Your task to perform on an android device: View the details, such as price and product description, of the "stand desk adjustable foldable of the black color" on the Temu app.
Image 0: 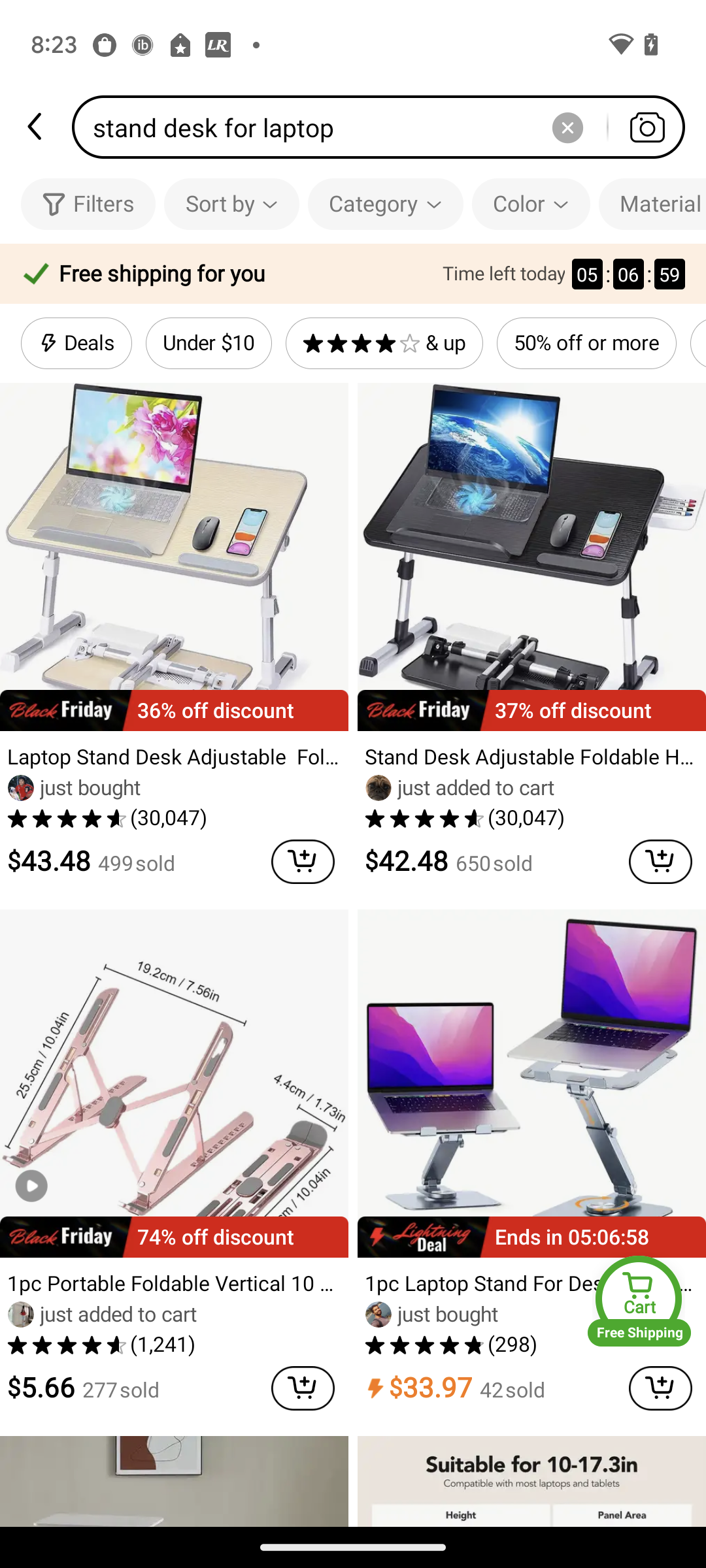
Click on the image of the black color Stand adjustable Foldable desk on the right side in the first row.
Step 0: click (531, 639)
Image 1: 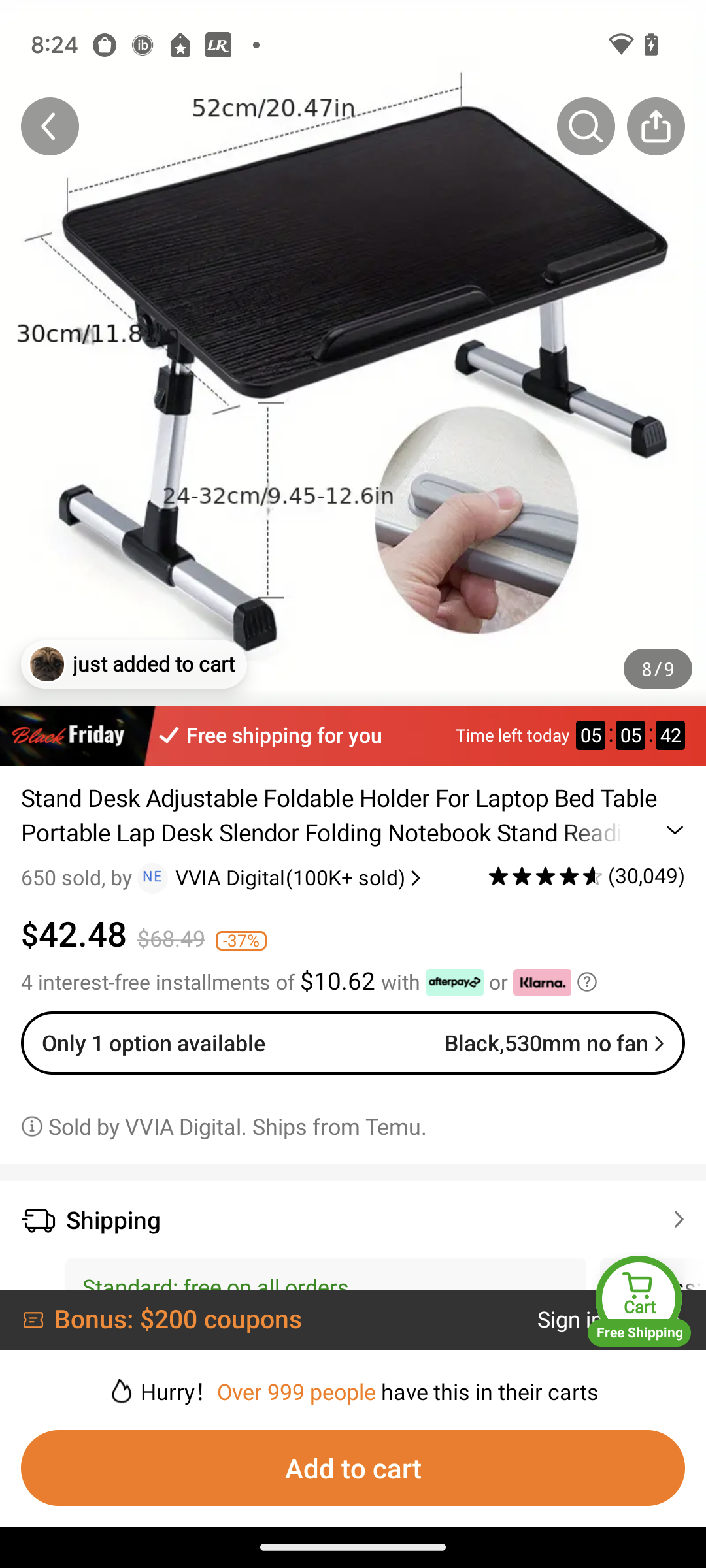
Scroll up
Step 1: scroll down
Image 2: 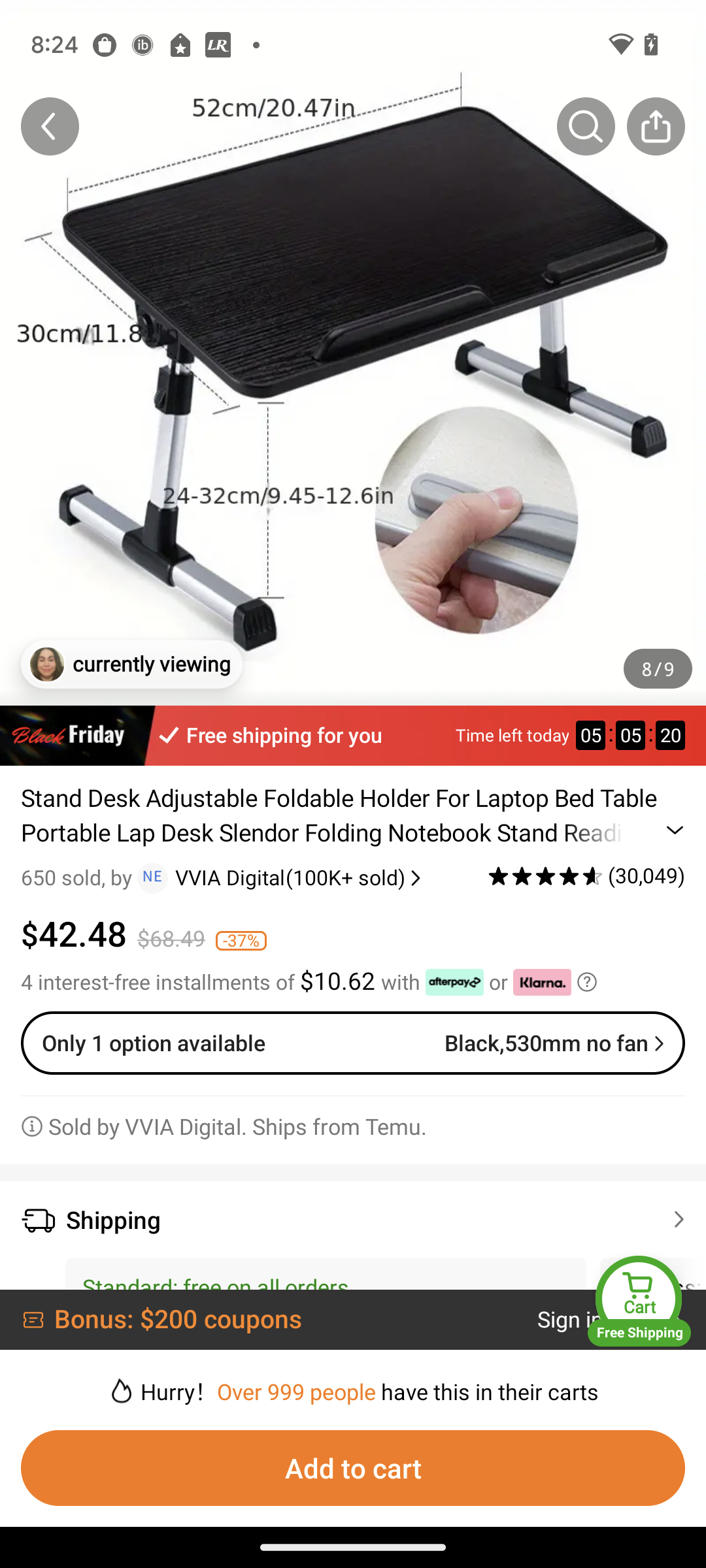
Scroll up
Step 2: scroll down
Image 3: 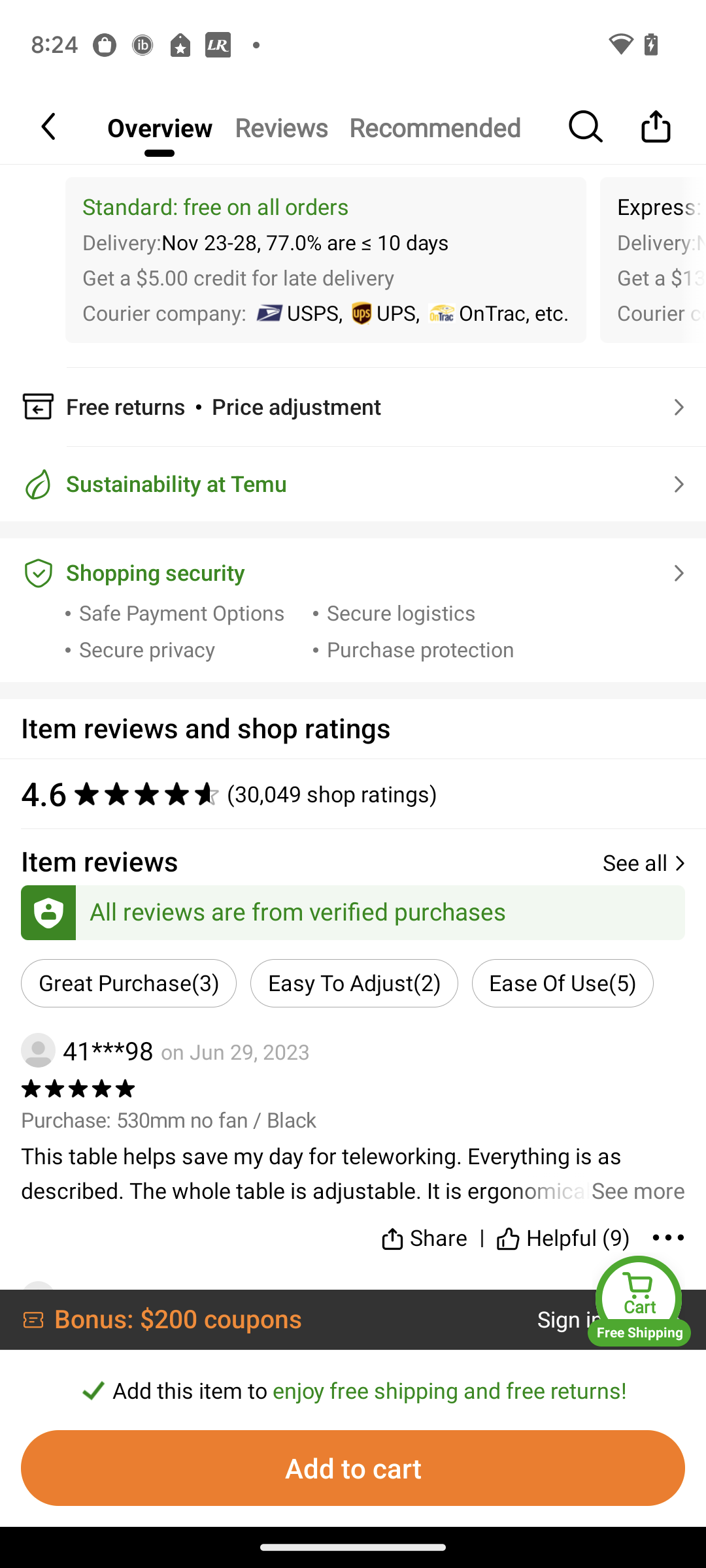
Scroll up
Step 3: scroll down
Image 4: 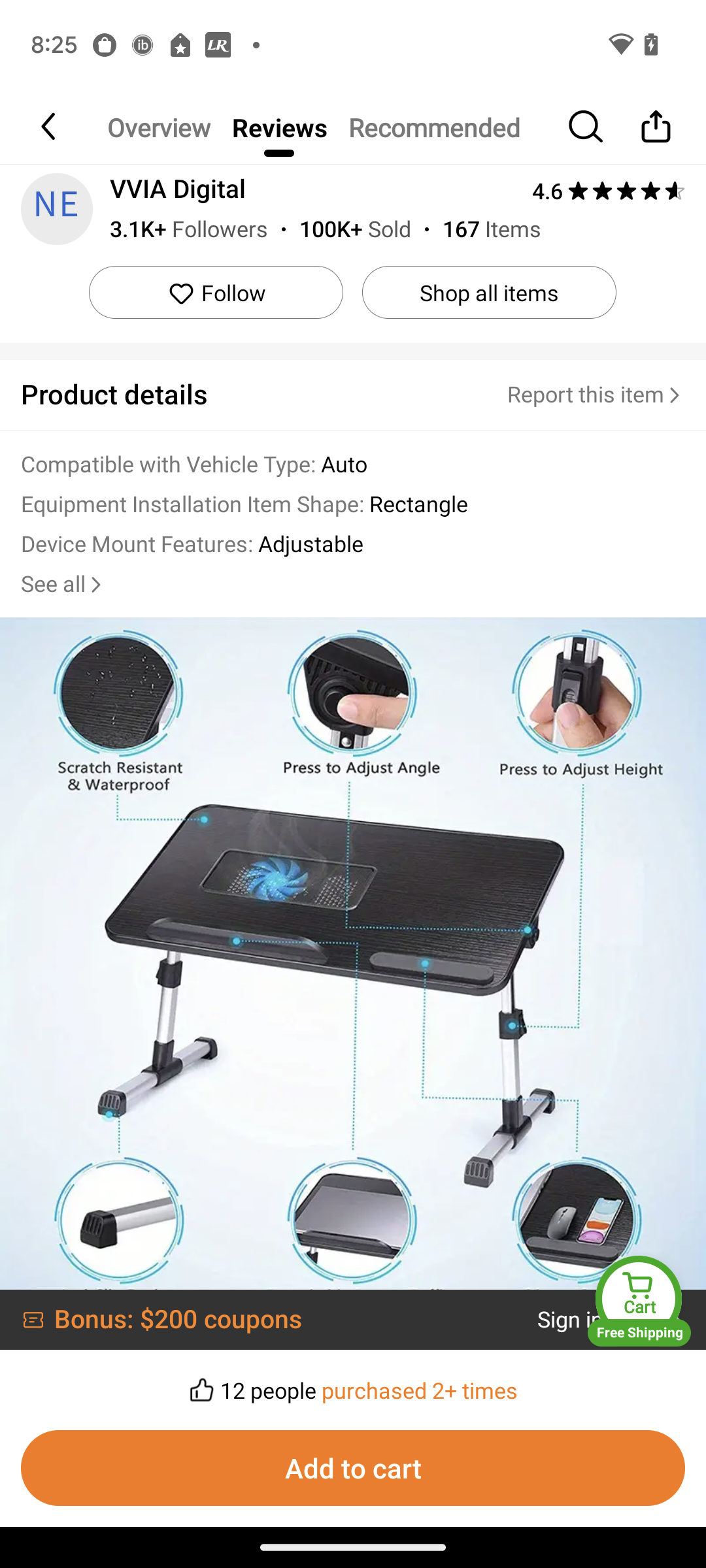
Scroll up
Step 4: scroll down